Your task to perform on an android device: On the eBay app,search for a pair of adidas brand shoes, as they are well-known for their cutting-edge shoe technology.
Image 0: 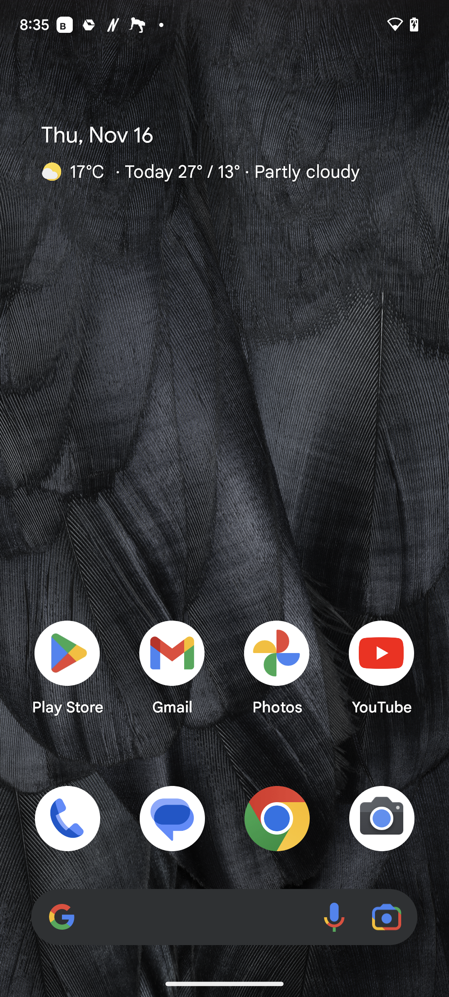
Open the eBay app.
Step 0: open app "eBay"
Image 1: 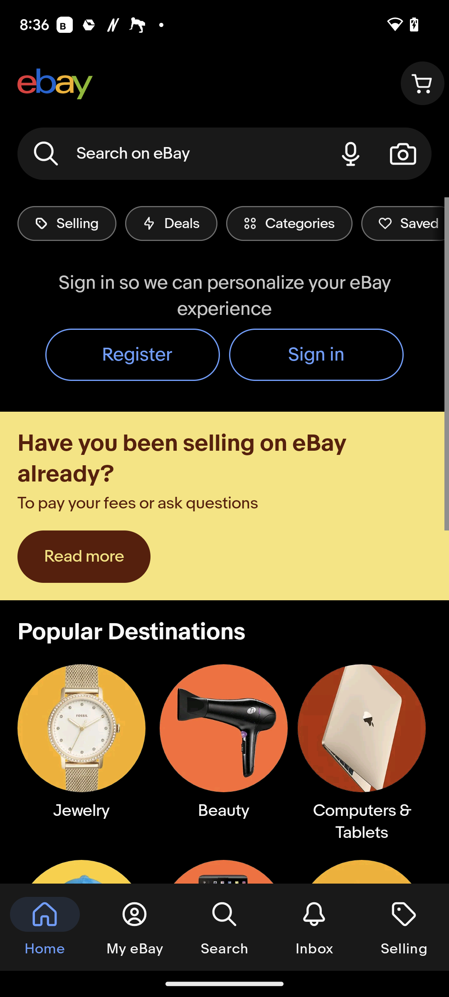
Click on the search bar at the top of the screen.
Step 1: click (172, 154)
Image 2: 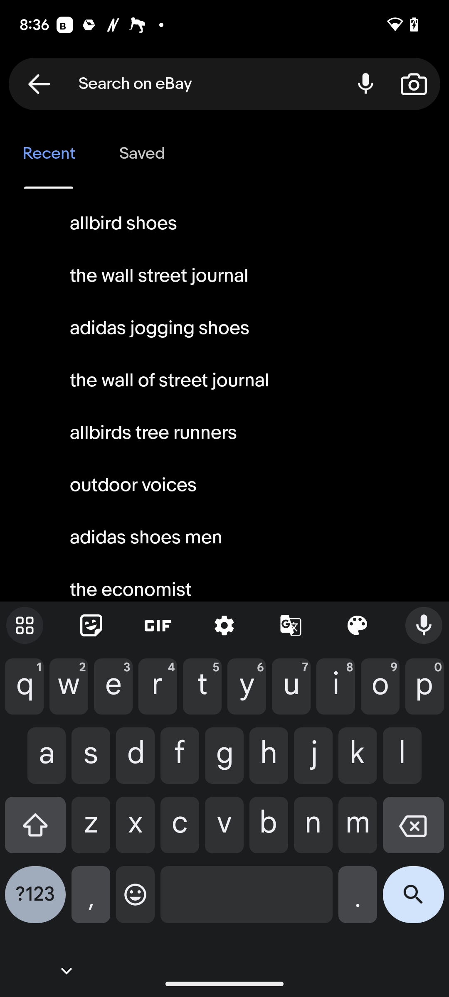
Type shoes in the text field.
Step 2: type "shoes"
Image 3: 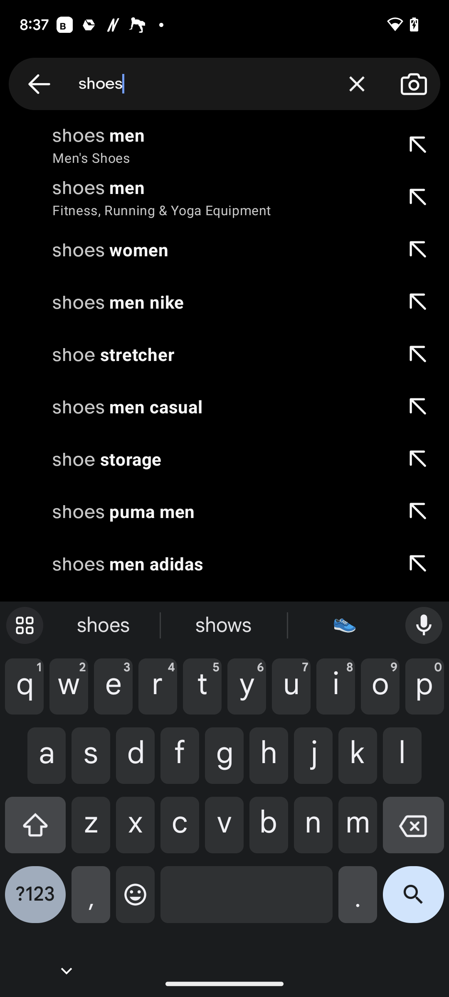
Click on first option at the top of the screen.
Step 3: click (220, 145)
Image 5: 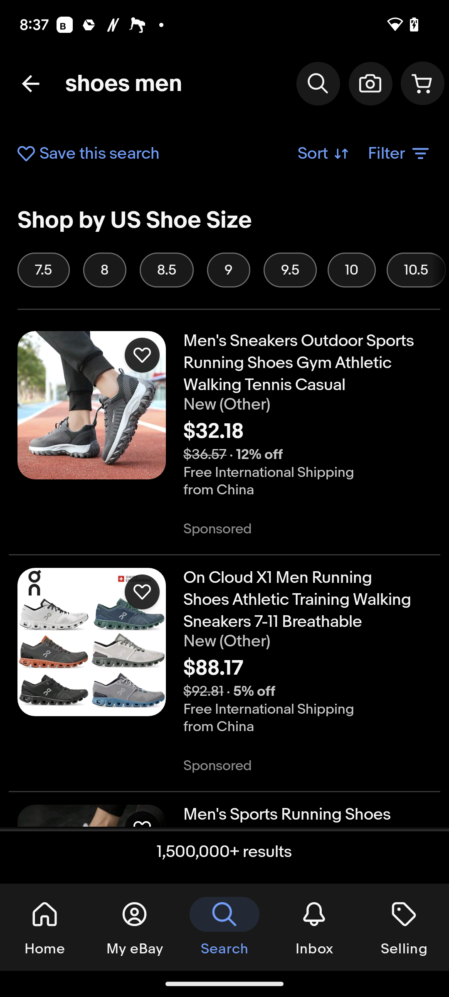
Click on Filter on the right side of the screen.
Step 5: click (399, 154)
Image 6: 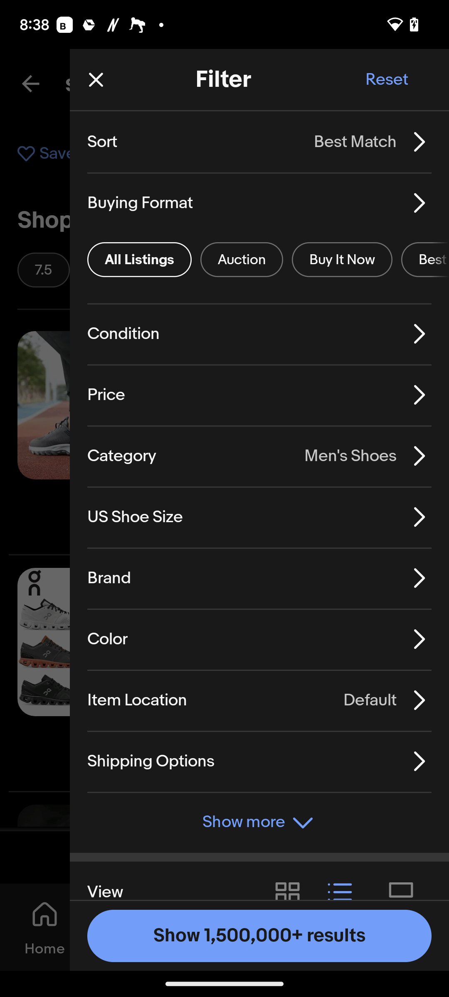
Click on Brand in the middle of the screen.
Step 6: click (181, 587)
Image 7: 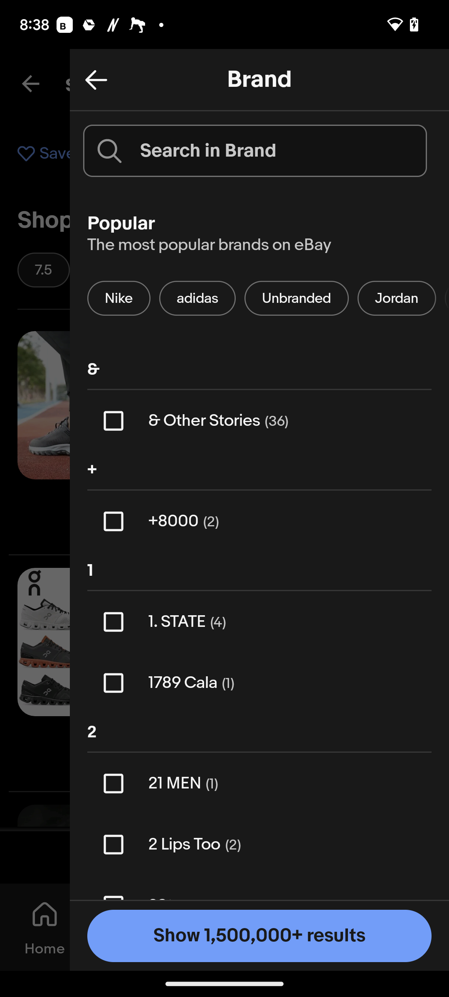
Click on adidas in the popular section.
Step 7: click (197, 298)